Your task to perform on an android device: Change the yoga break timer from 5 minutes to 5 minutes and 30 seconds.
Image 0: 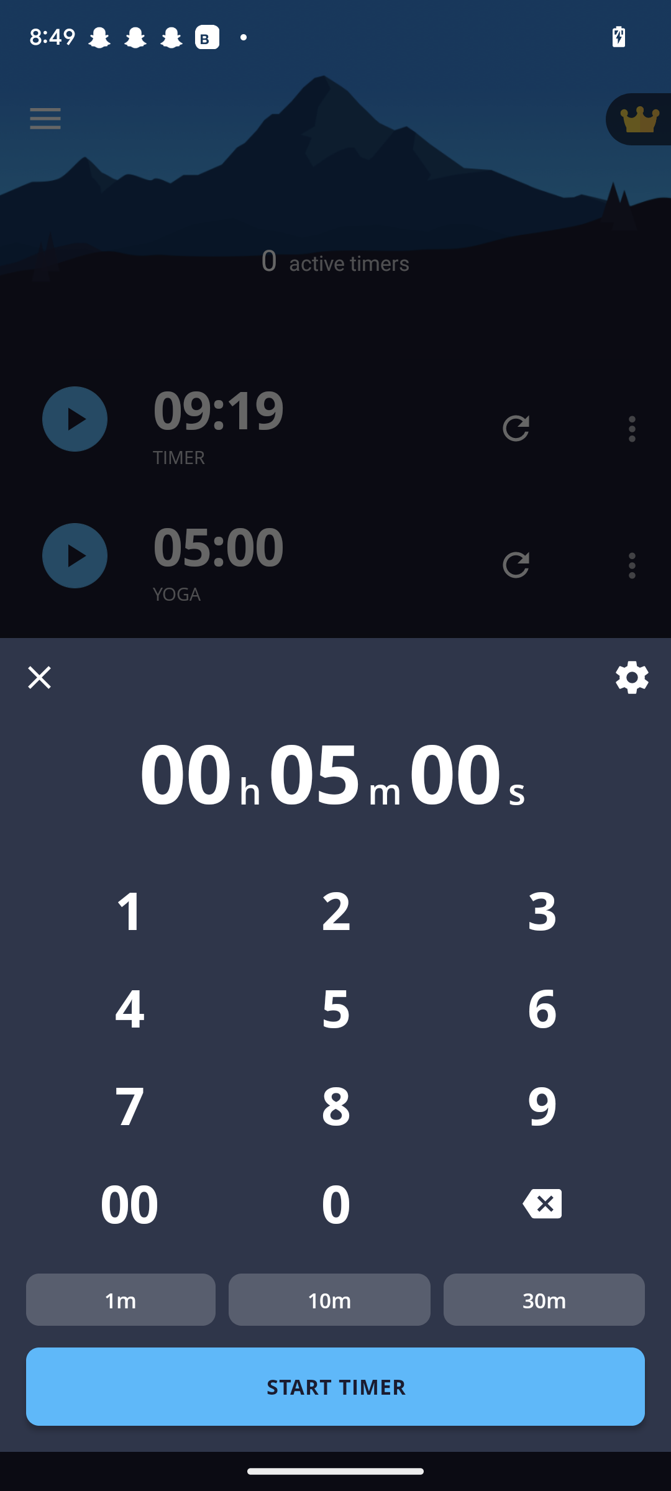
Click on the cancel icon on the right side of the screen.
Step 0: click (542, 1203)
Image 1: 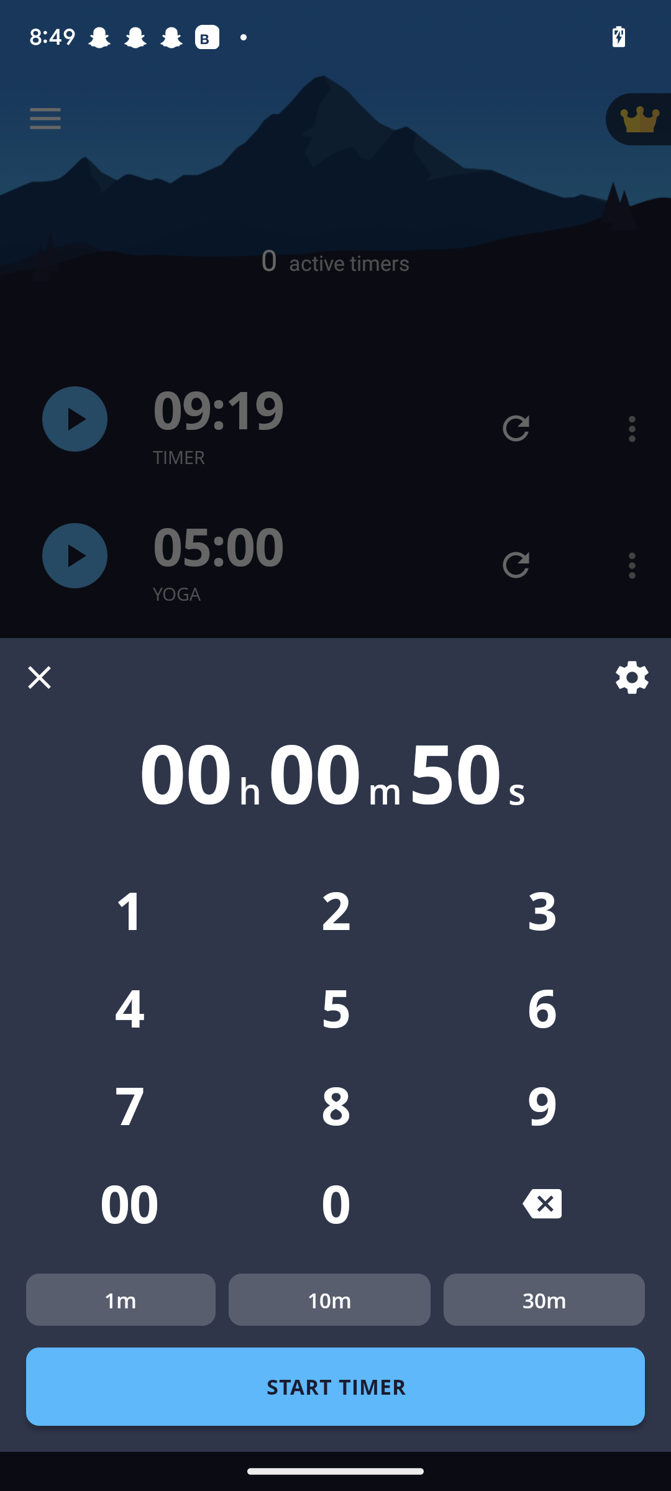
Click on the cancel icon on the right side of the screen.
Step 1: click (542, 1203)
Image 2: 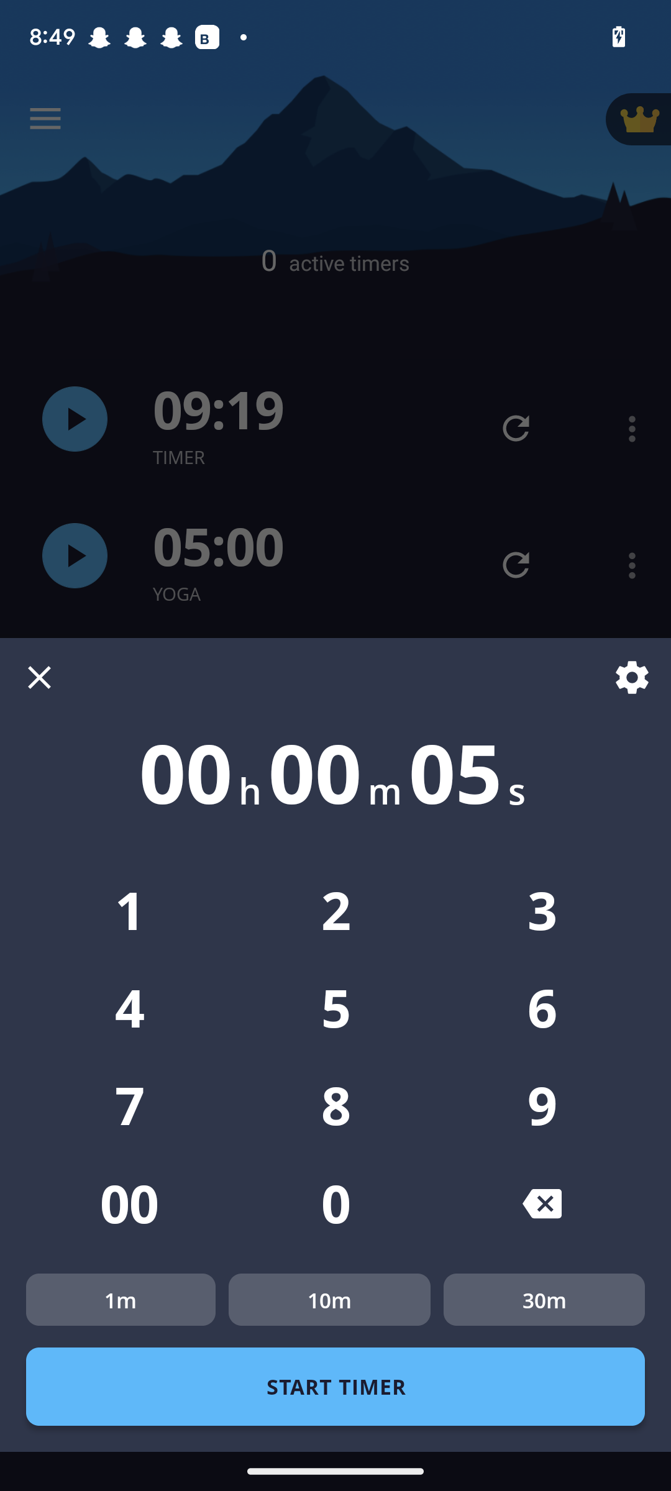
Click on the number 3 on the right side of the screen.
Step 2: click (538, 918)